Your task to perform on an android device: I want to save this audio in my phone, so save this audio recording of my wife's song in my phone in the Voice Recorder app.
Image 0: 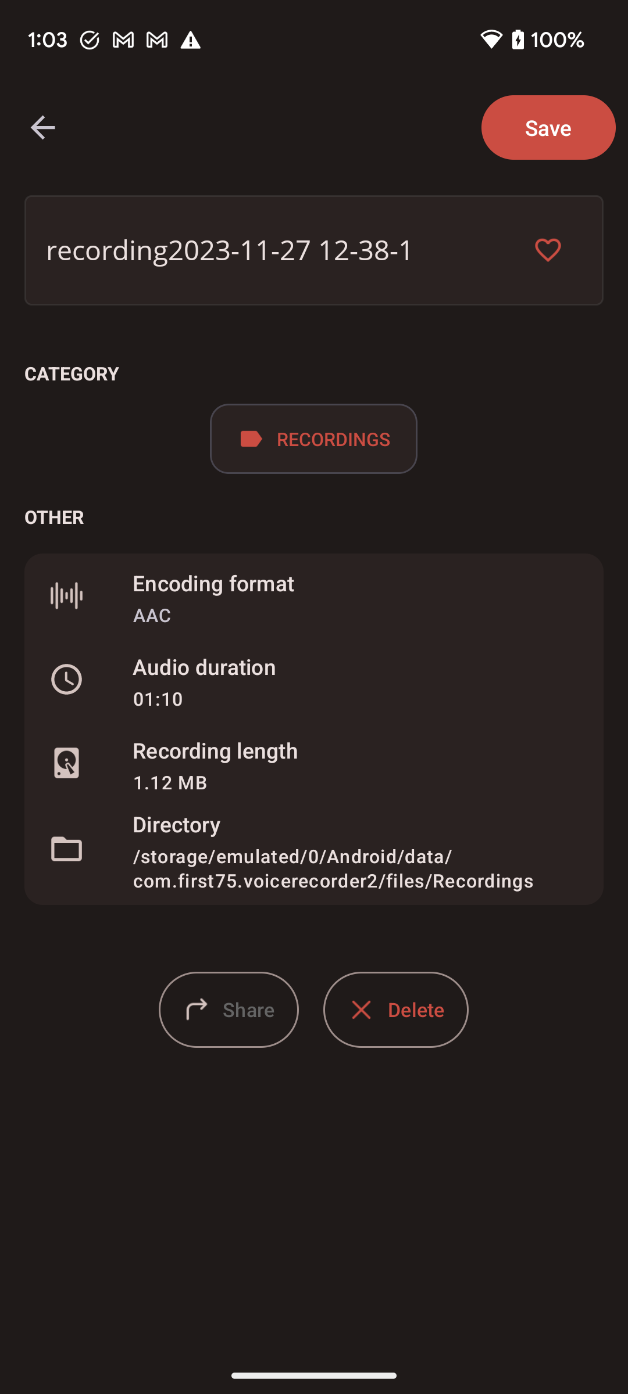
Click on the Save button at the top right corner of the screen to save this audio.
Step 0: click (548, 127)
Image 1: 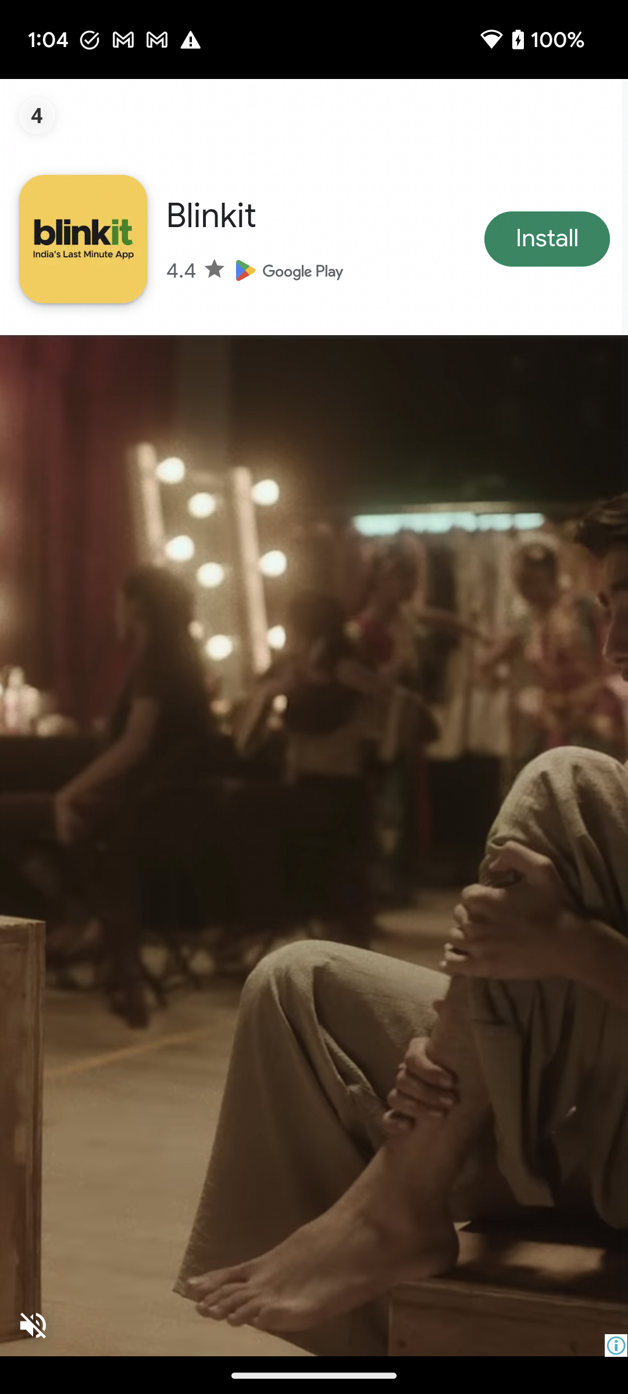
Click on the Save button at the top right corner of the screen to save this audio.
Step 1: wait